Your task to perform on an android device: Search for the dark blue yoga pants in the Flipkart app.
Image 0: 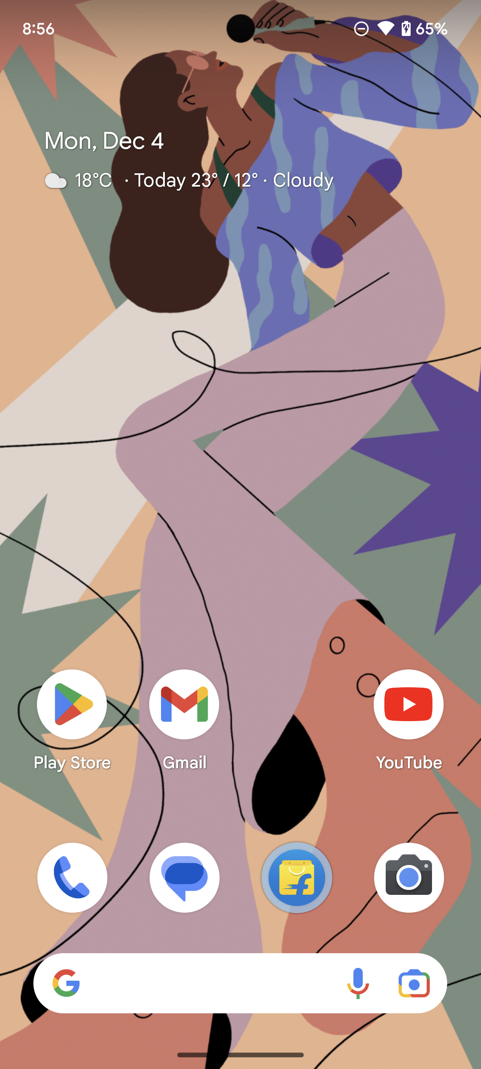
Open Flipkart app.
Step 0: open app "Flipkart"
Image 1: 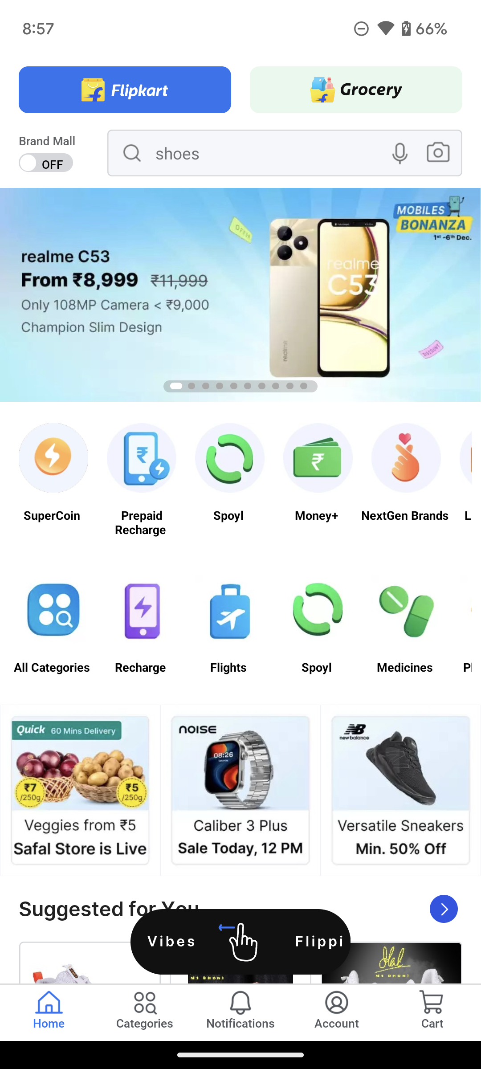
Click on the search bar on the top of the screen.
Step 1: click (284, 152)
Image 2: 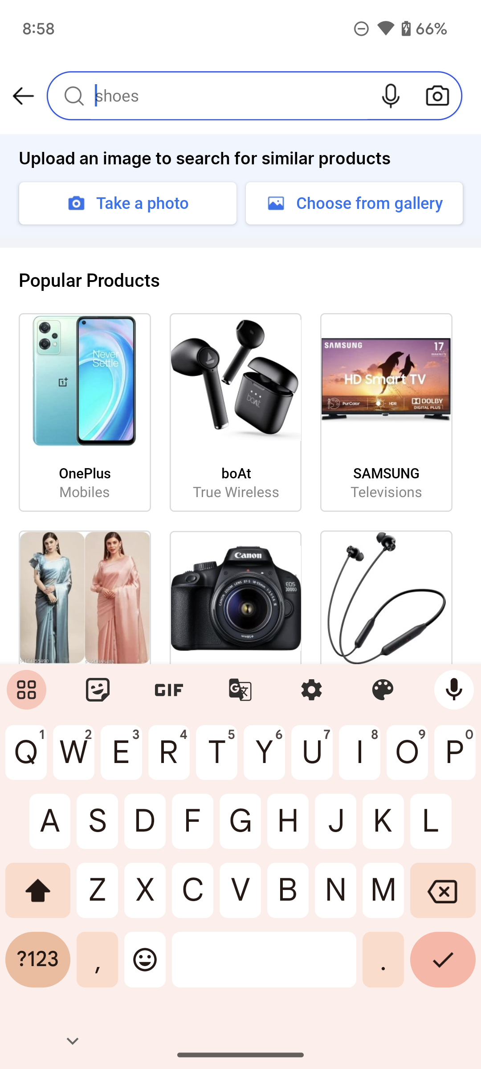
Type Yoga Pants on the screen.
Step 2: type "Yoga Pants"
Image 3: 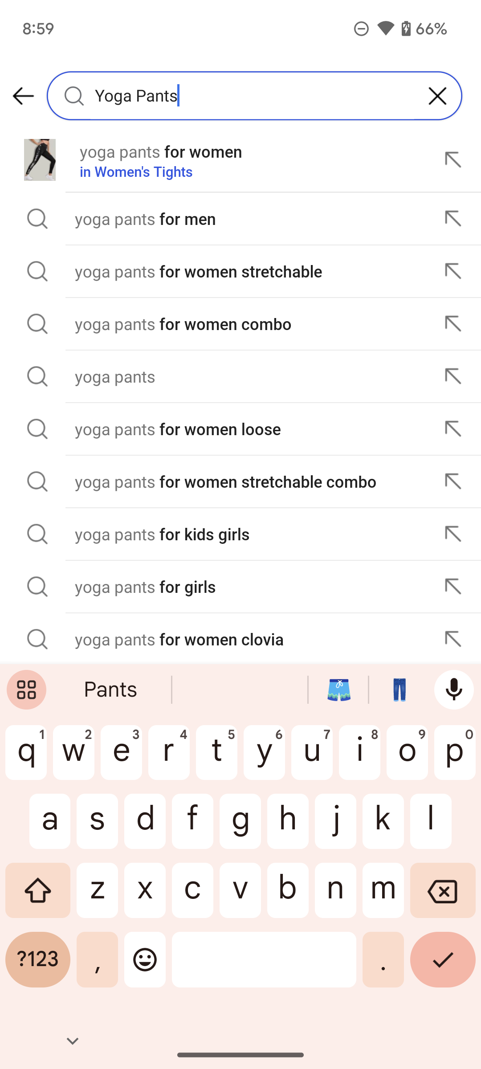
Click on the second suggestion on the screen.
Step 3: click (224, 218)